Your task to perform on an android device: I want to turn on government alert notifications for the Berlin location
Image 0: 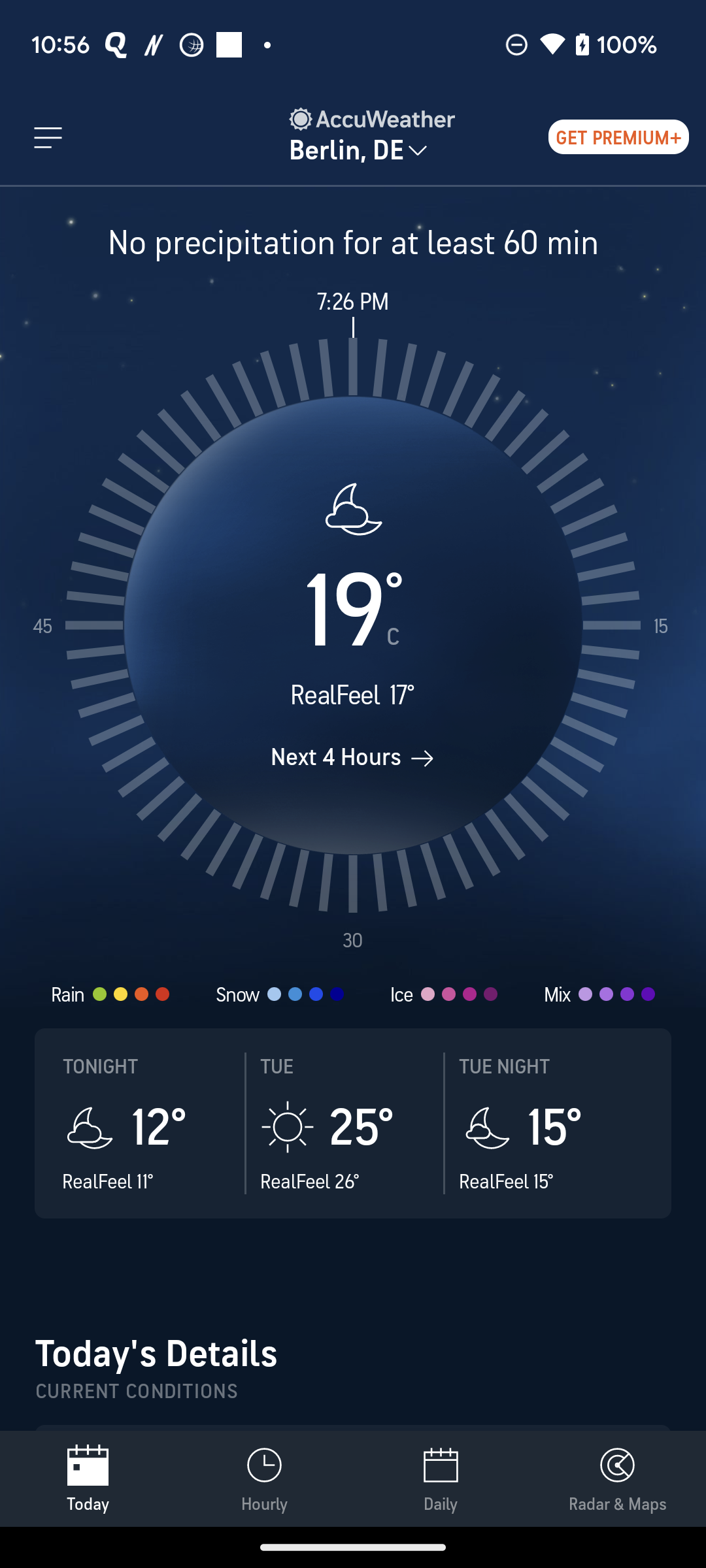
Click on the three lines icon at top left of the screen
Step 0: click (48, 137)
Image 1: 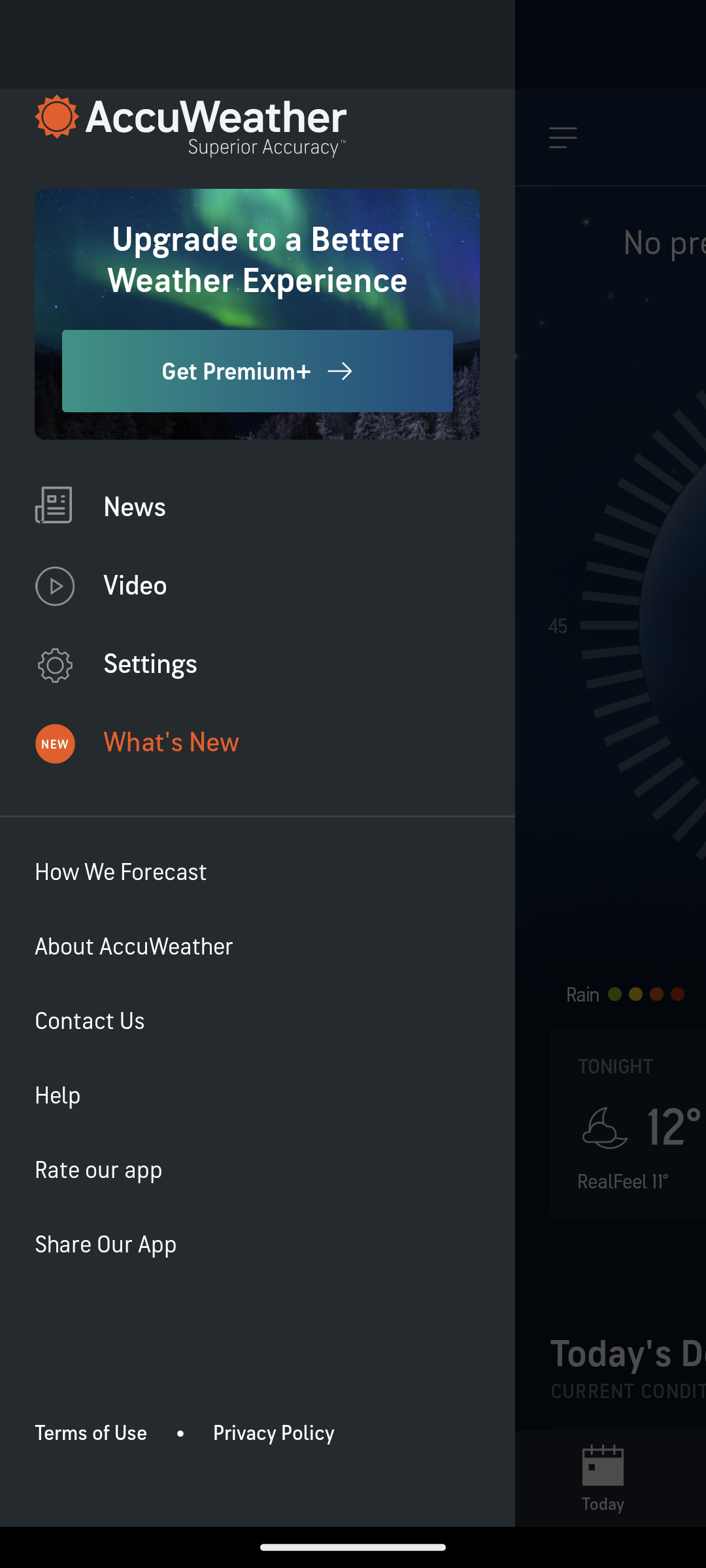
Click on the settings icon option 
Step 1: click (150, 662)
Image 2: 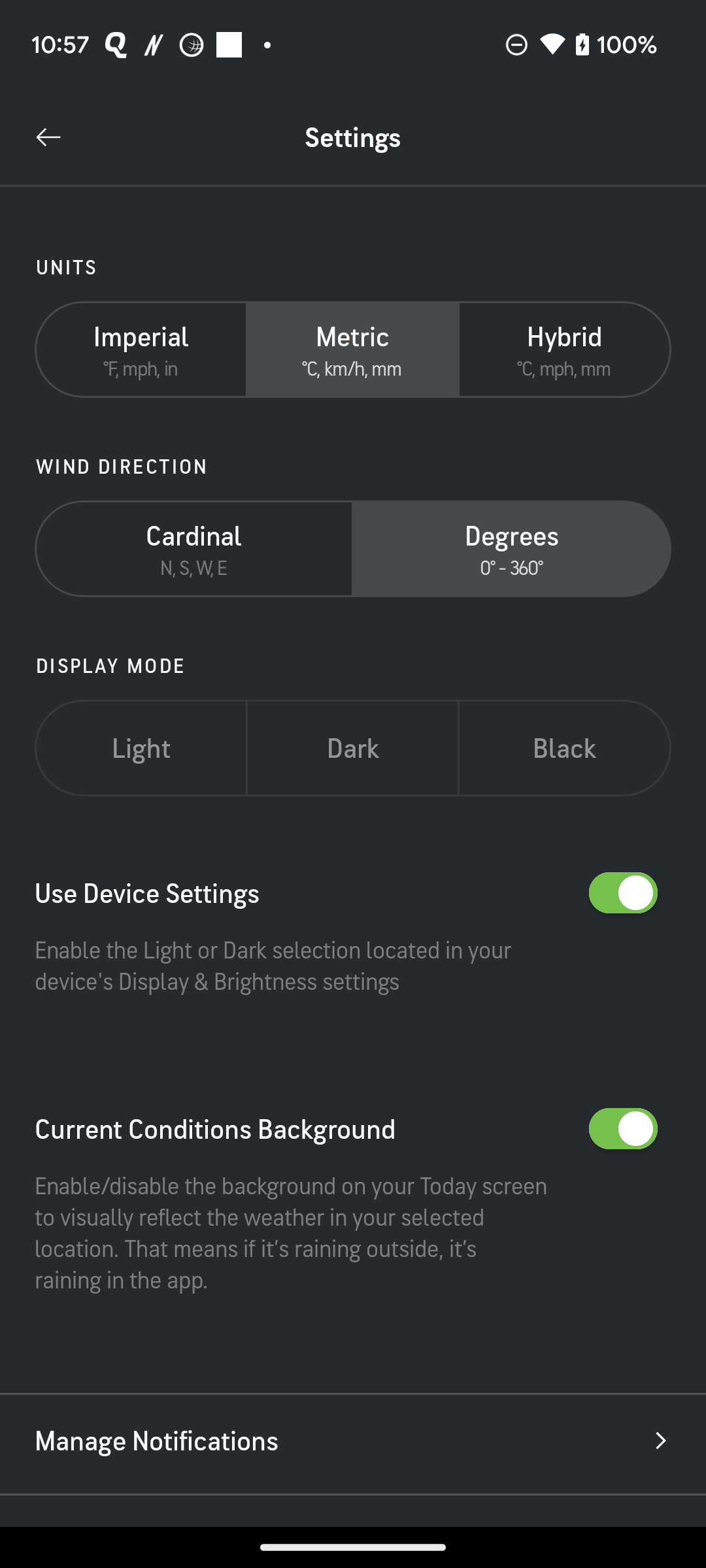
Click on the Manage Notifications option
Step 2: click (474, 1437)
Image 3: 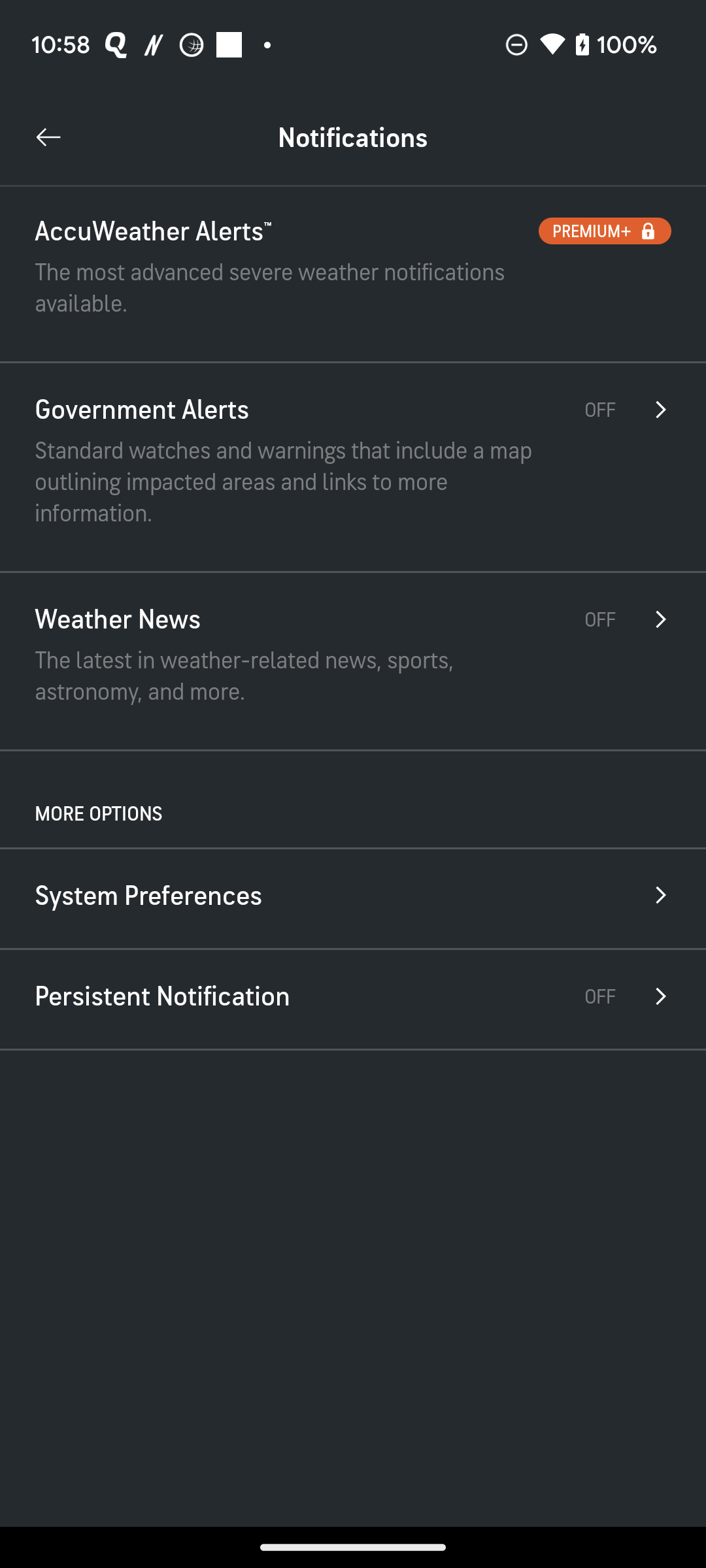
Click on the Government Alerts option
Step 3: click (173, 431)
Image 4: 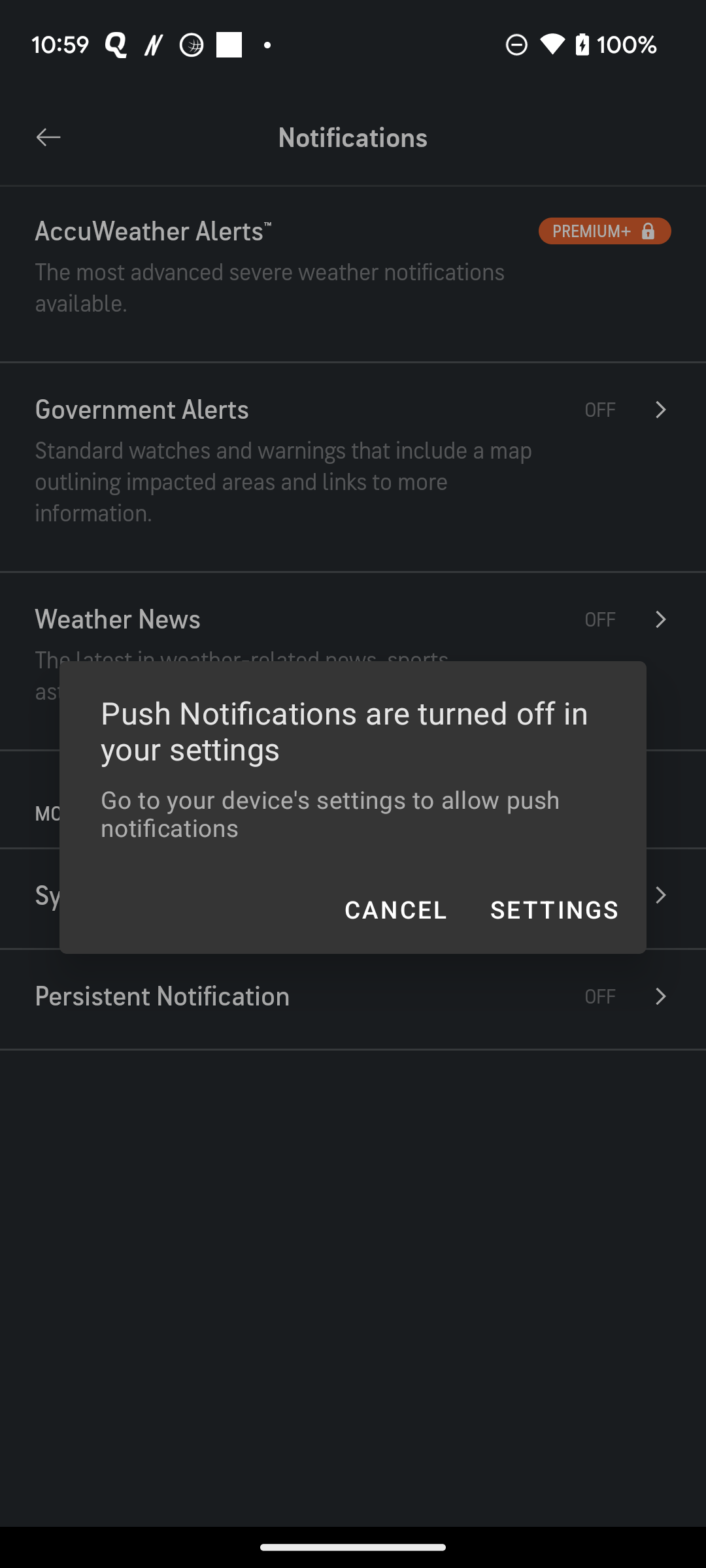
Click on the Settings option 
Step 4: click (554, 909)
Image 5: 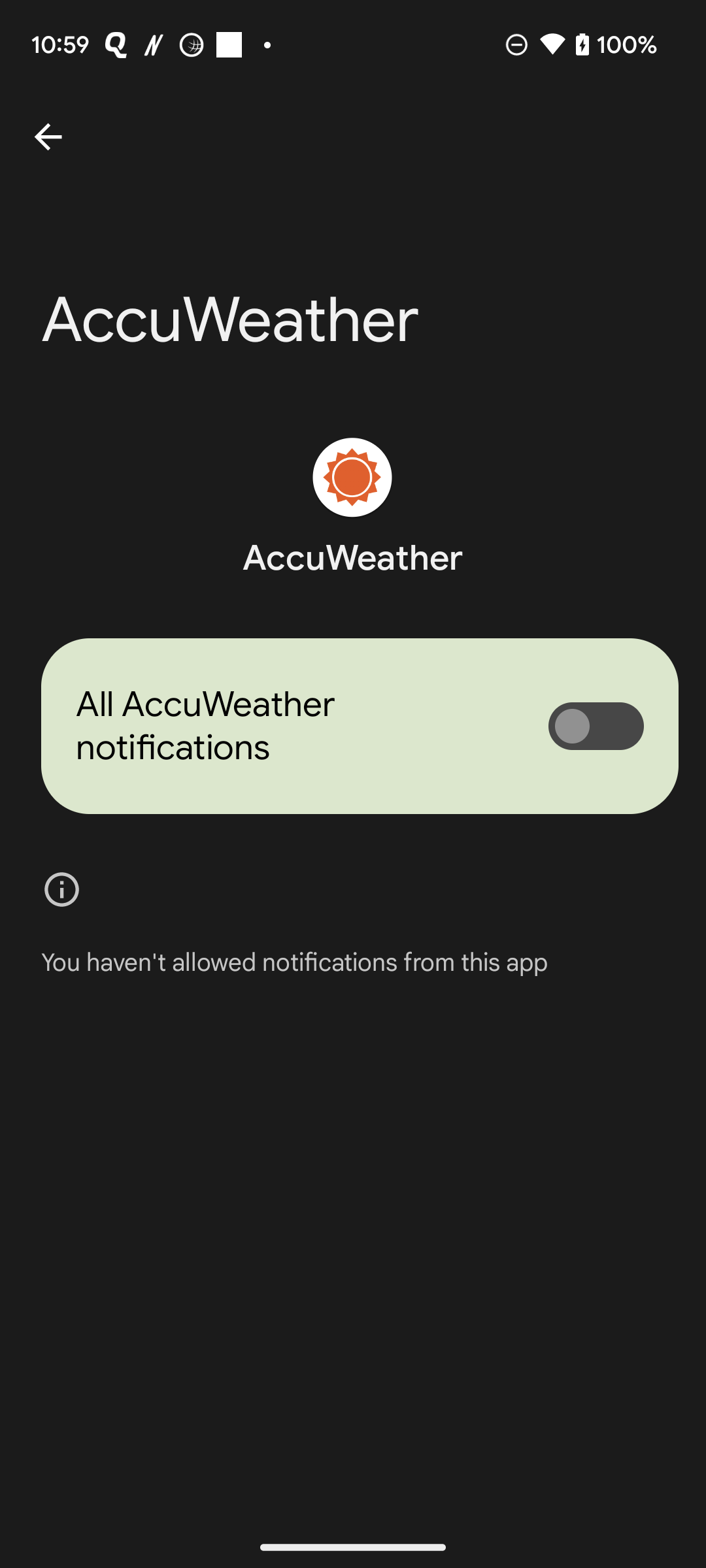
Click on the All AccuWeather notification toggle to turn on the notification
Step 5: click (596, 726)